Your task to perform on an android device: Open the TeraBox app and search for weather report image.
Image 0: 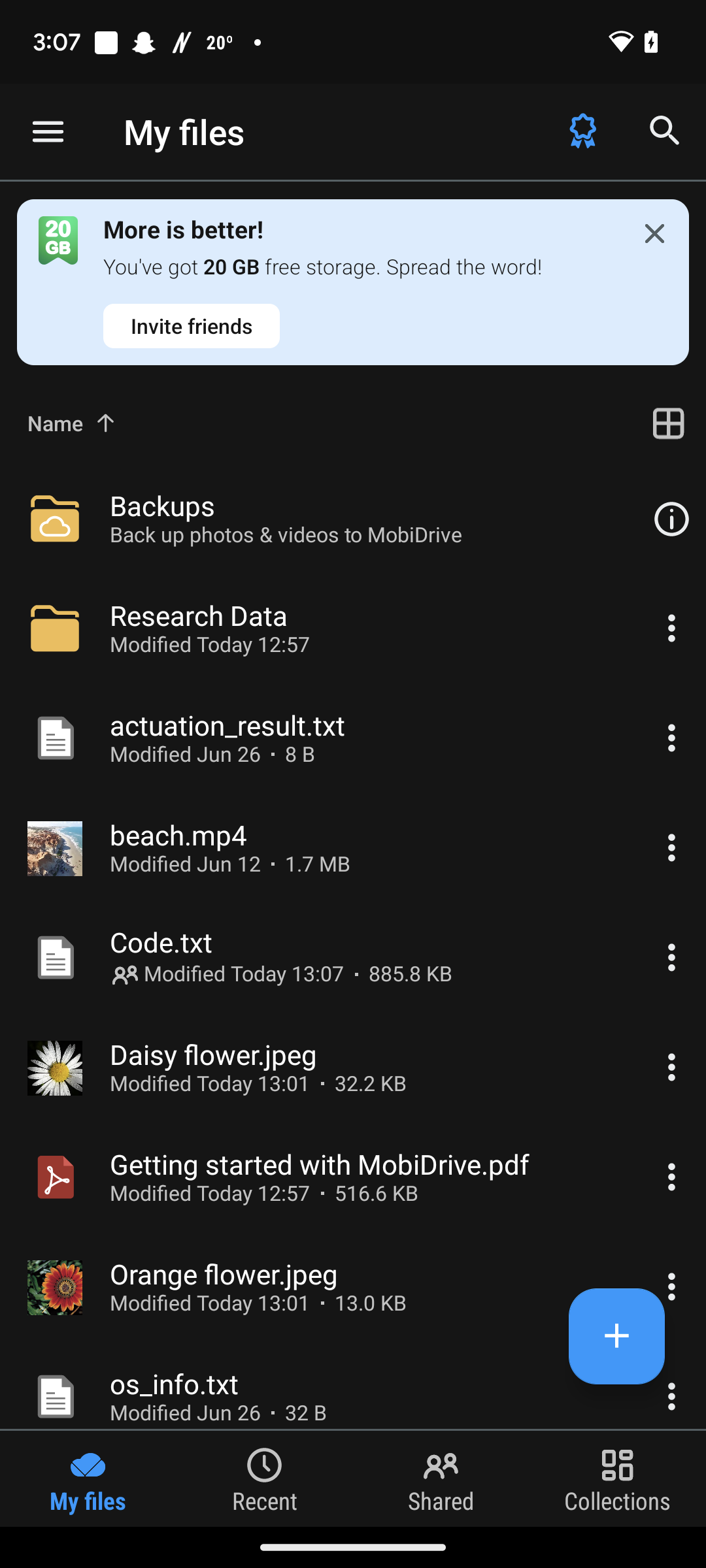
Open the TeraBox app
Step 0: open app "TeraBox"
Image 1: 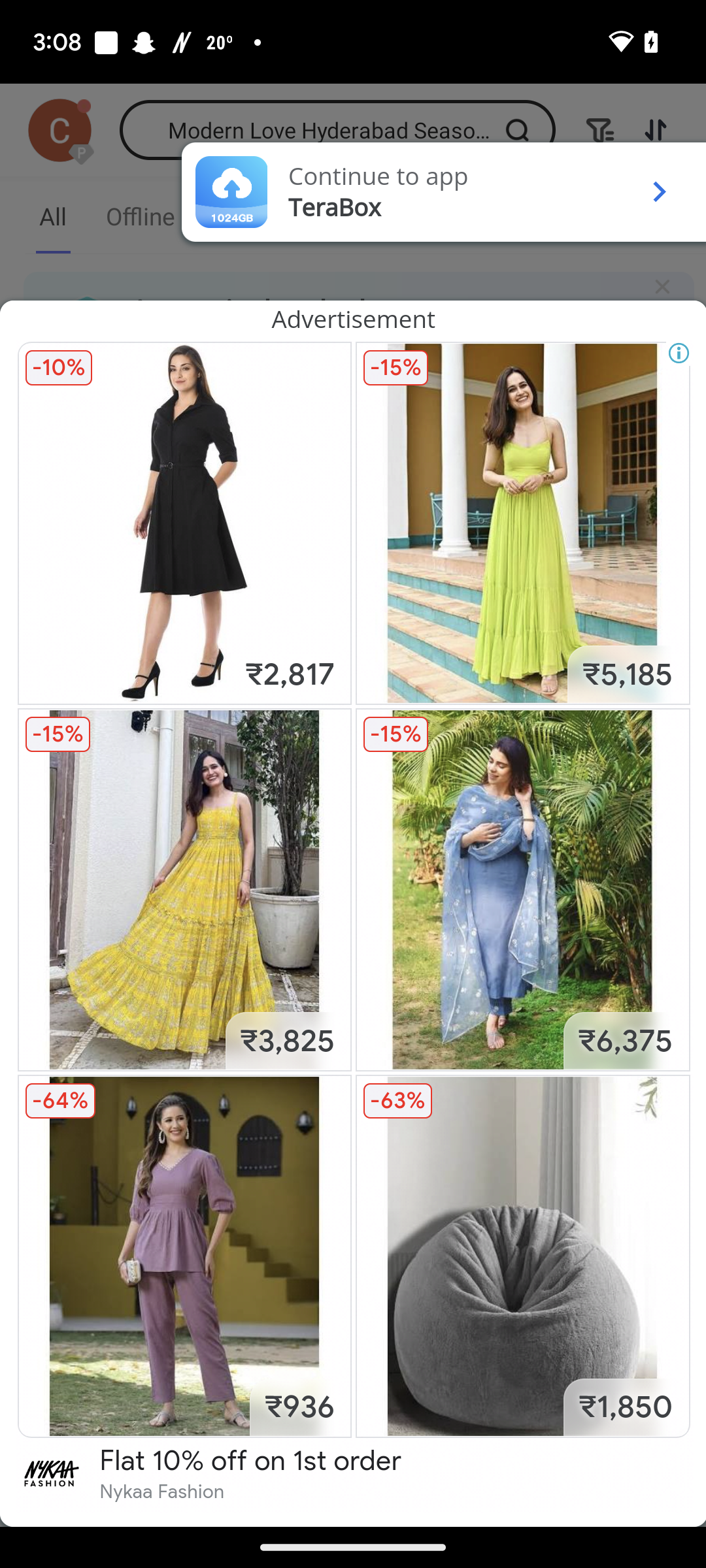
Click on continue to app button at the top of the screen
Step 1: click (378, 176)
Image 2: 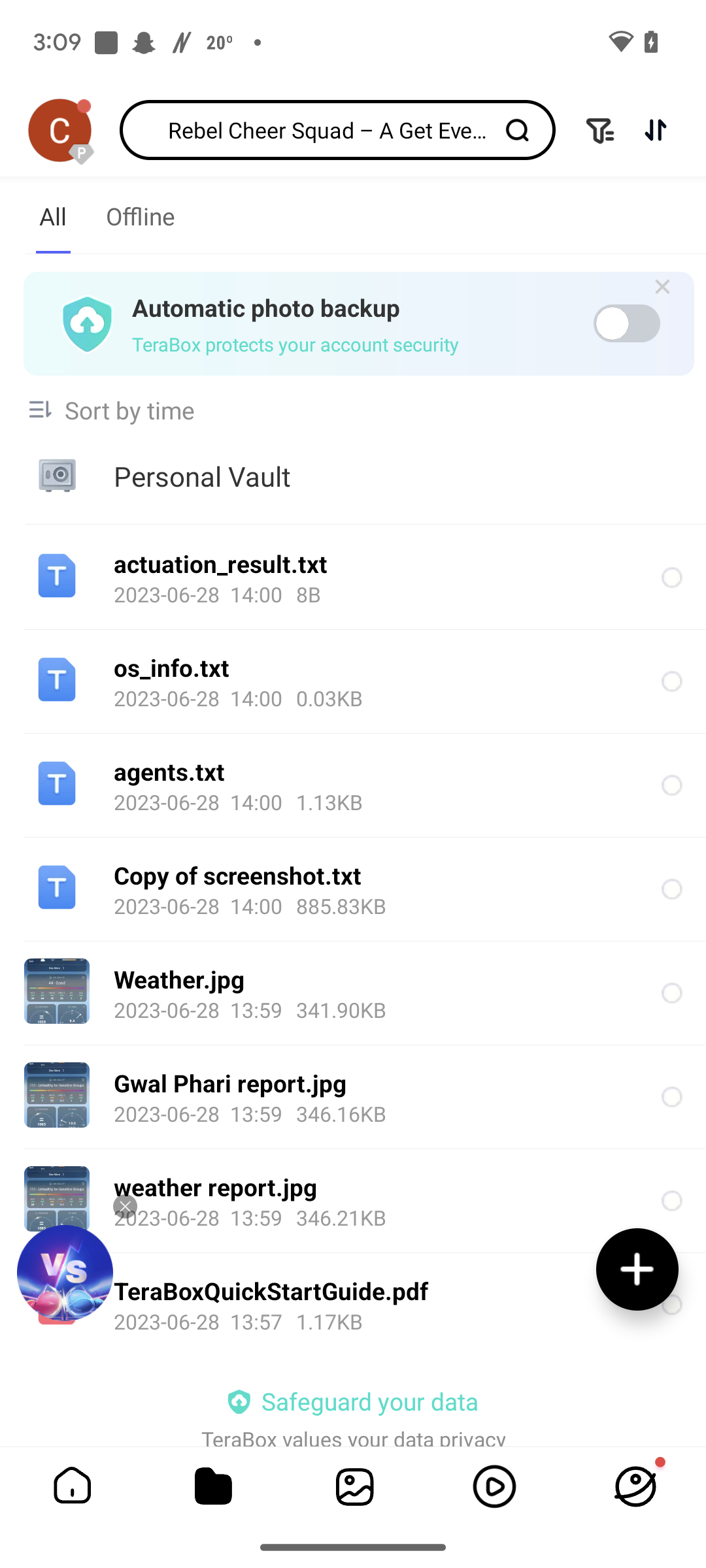
Click on the search bar at the top of the screen
Step 2: click (331, 129)
Image 3: 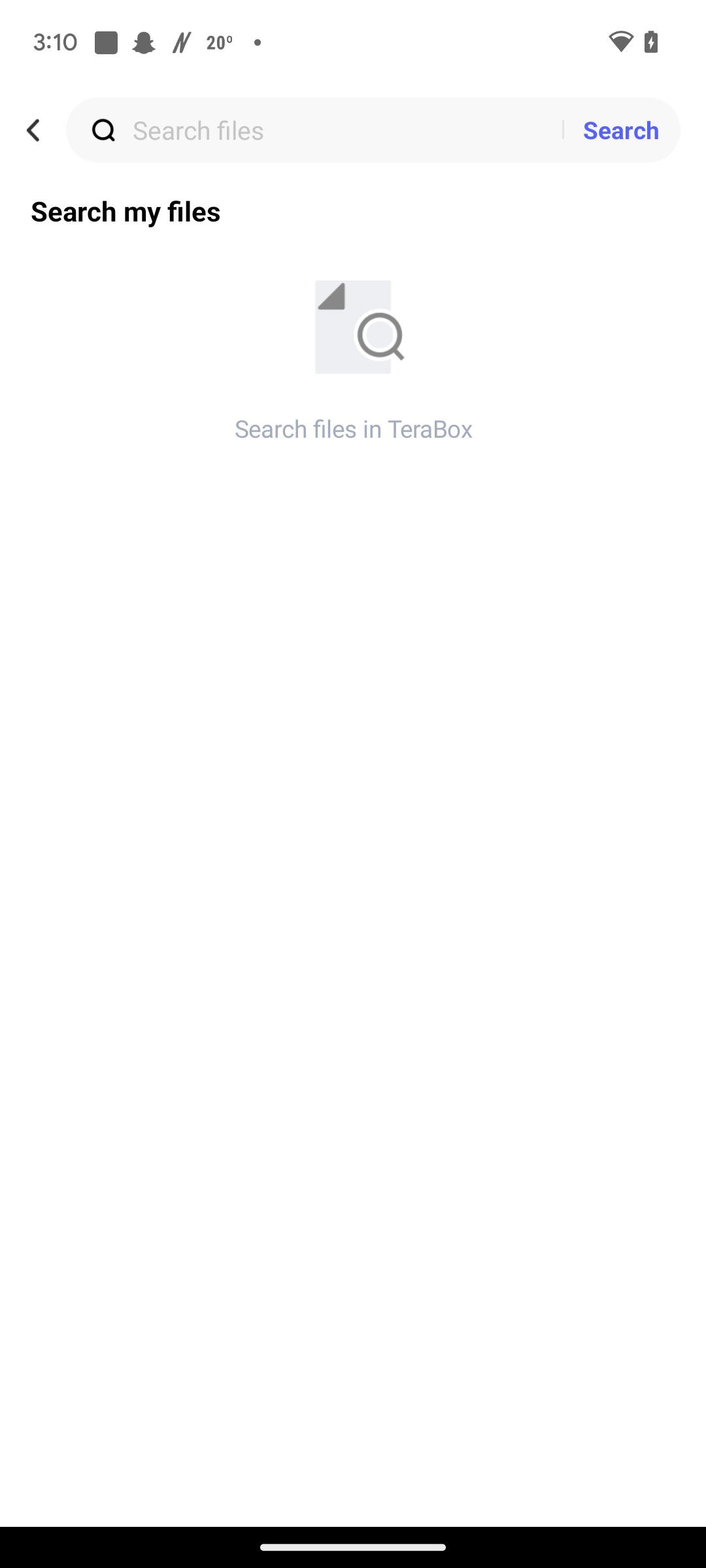
Click on the search bar at the top of the screen
Step 3: click (347, 129)
Image 4: 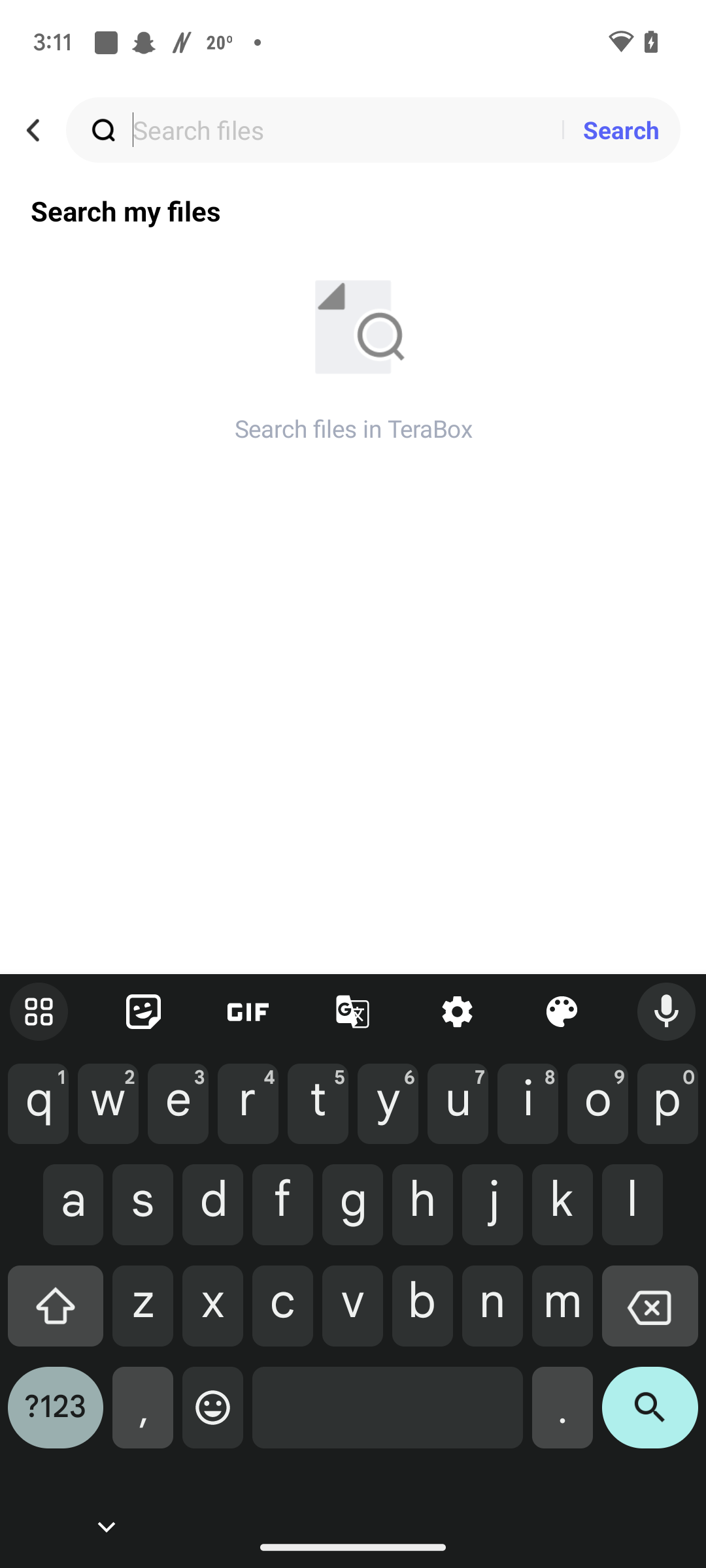
Search for weather report
Step 4: type "weather report"
Image 5: 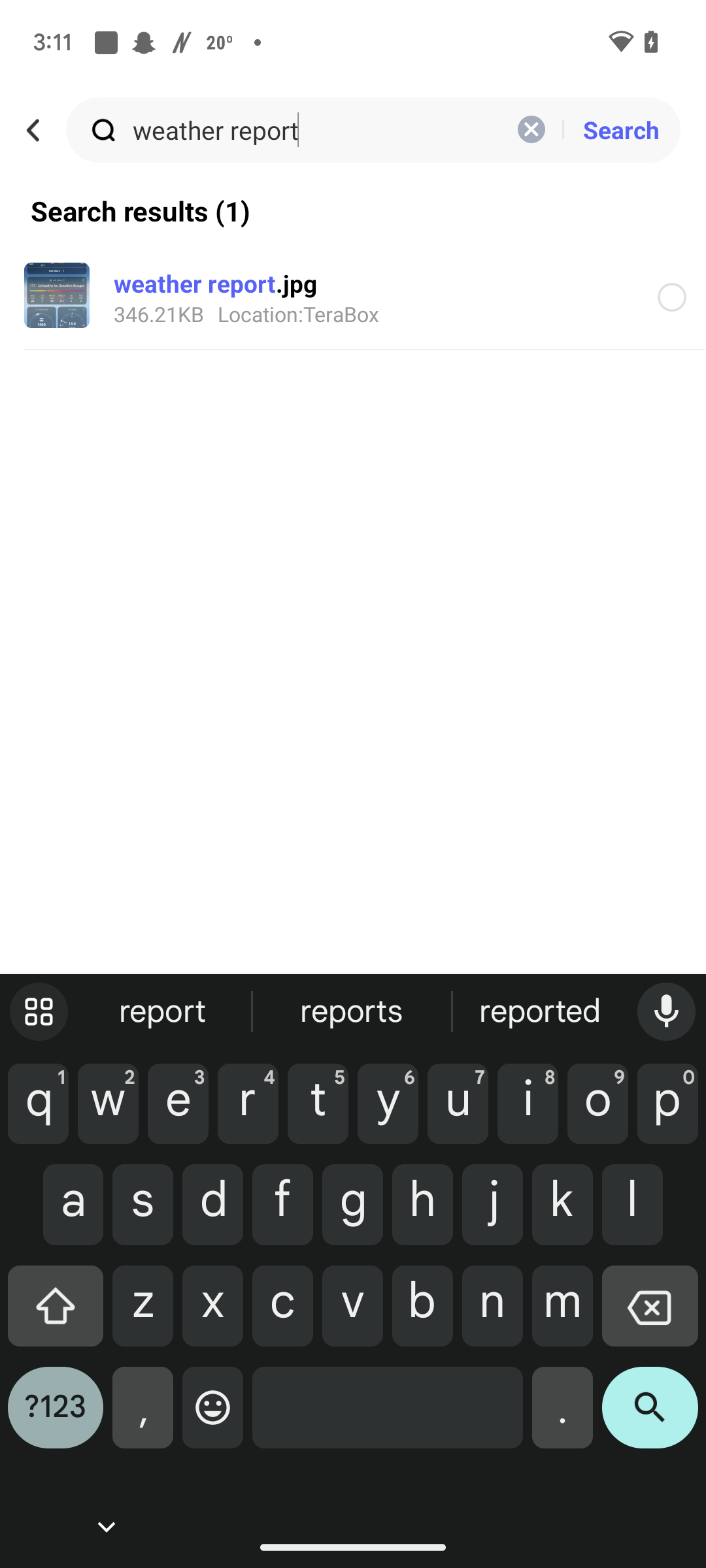
Click on the search icon on the keyboard
Step 5: click (650, 1418)